Your task to perform on an android device: My old sports shoes are broken, so I need new ones for my gym workouts. Use the Amazon app to look for sports shoes from the Nike brand.
Image 0: 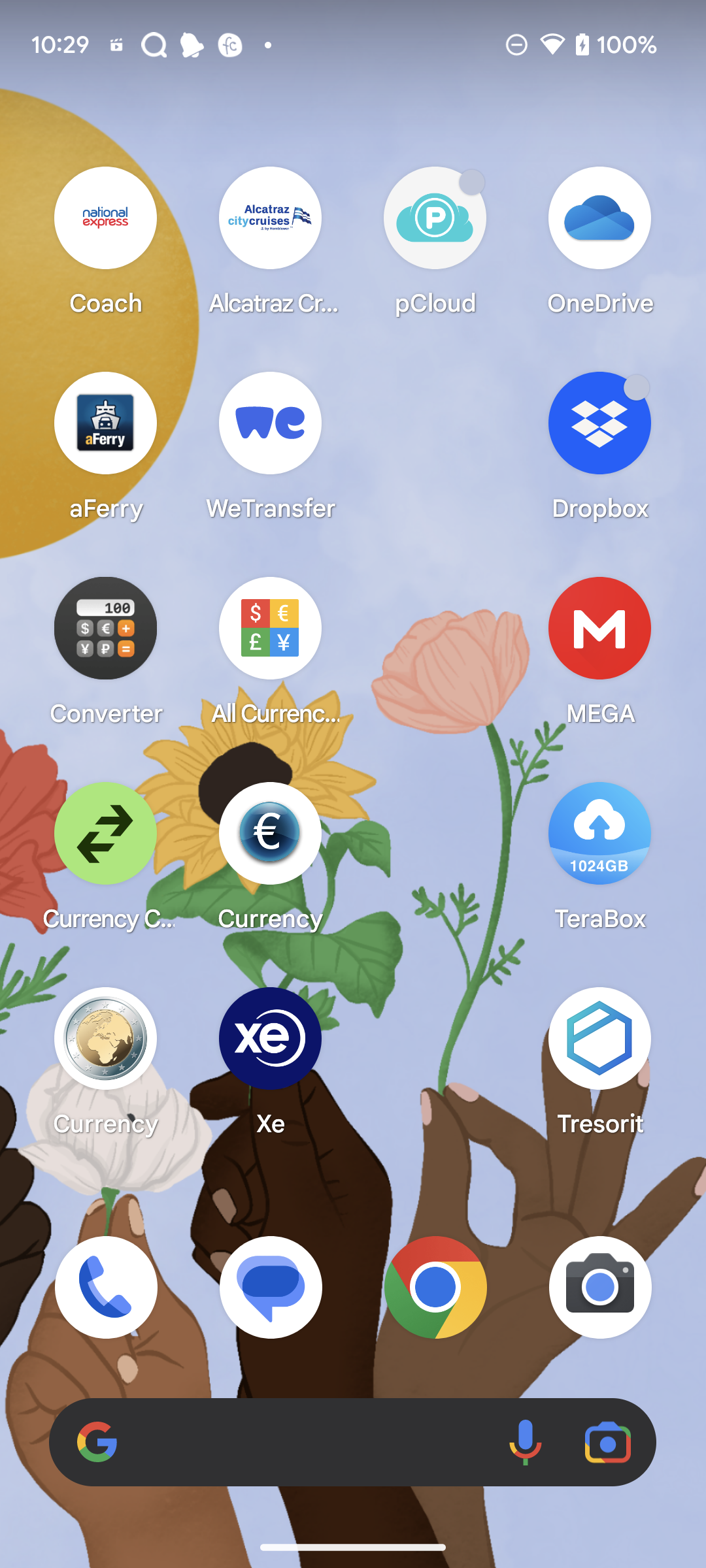
Open Amazon App
Step 0: open app "Amazon"
Image 1: 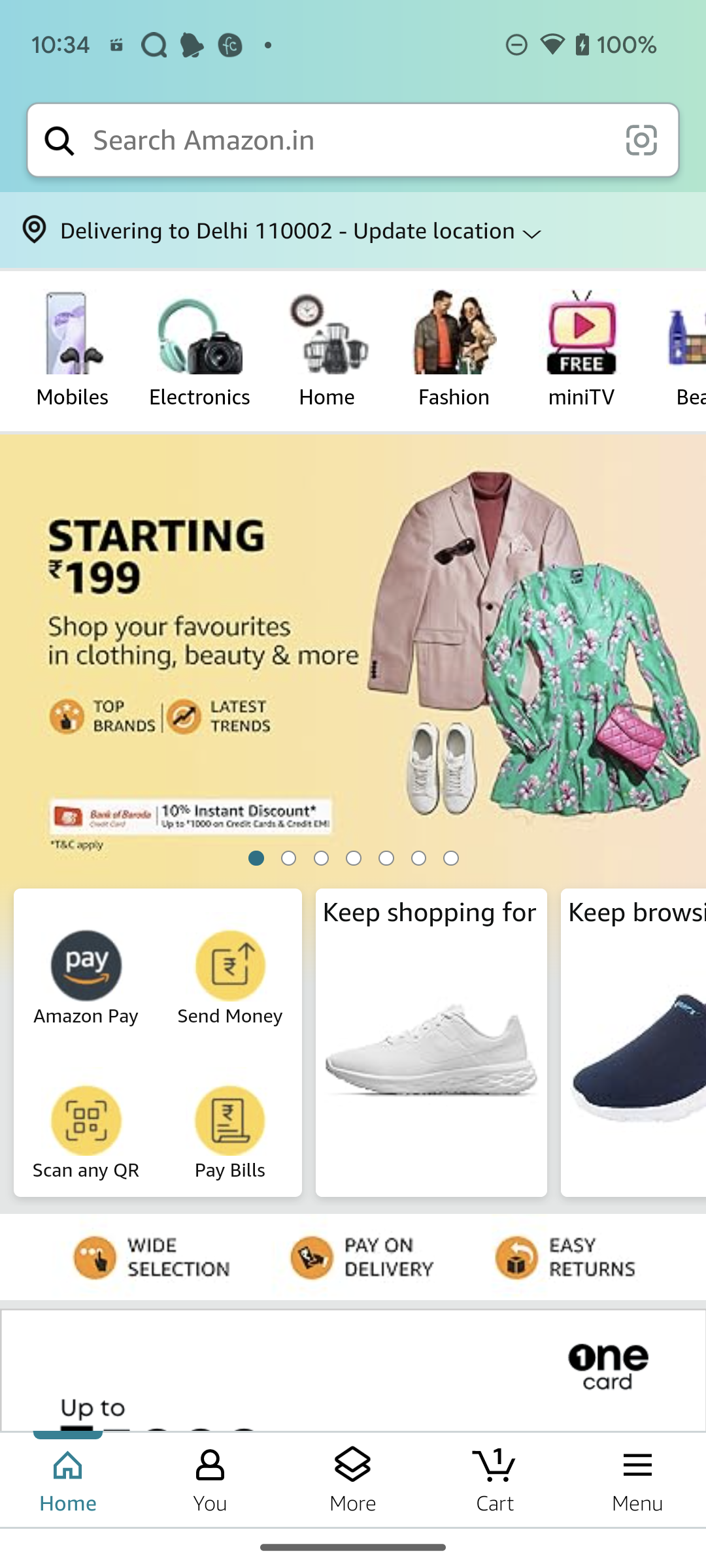
Click on the search bar at the top of the screen
Step 1: click (348, 140)
Image 3: 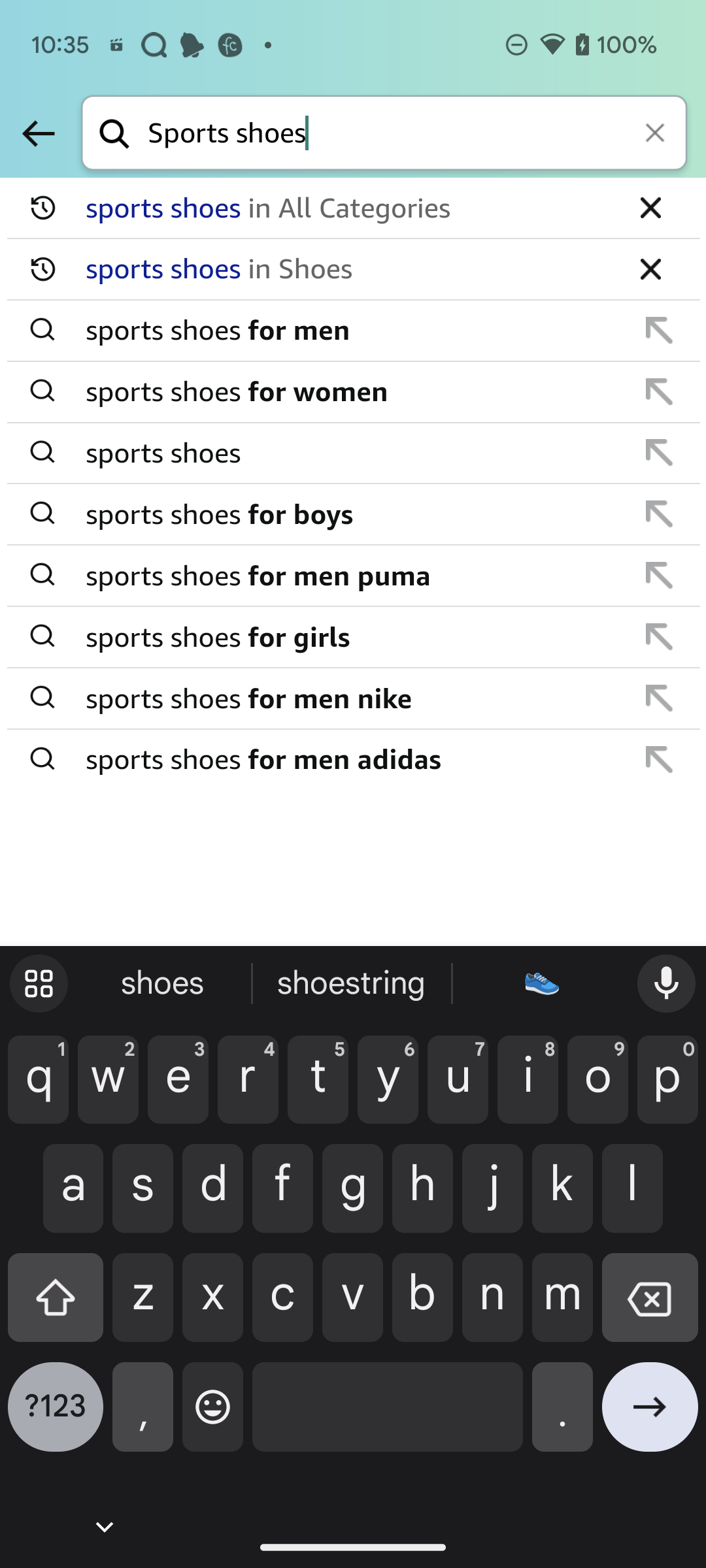
Click on sports shoes for men from suggestions
Step 3: click (354, 330)
Image 4: 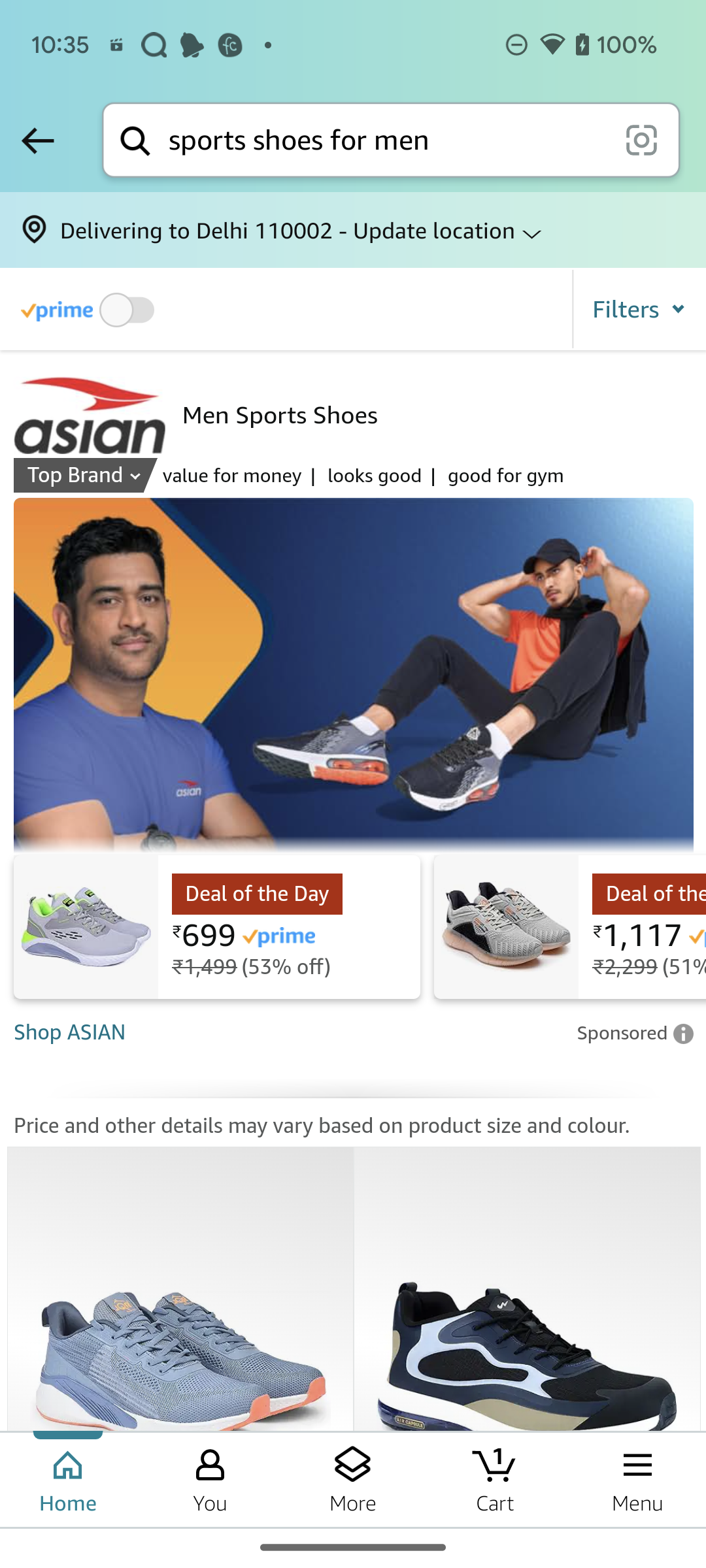
Click on the filter option
Step 4: click (639, 308)
Image 5: 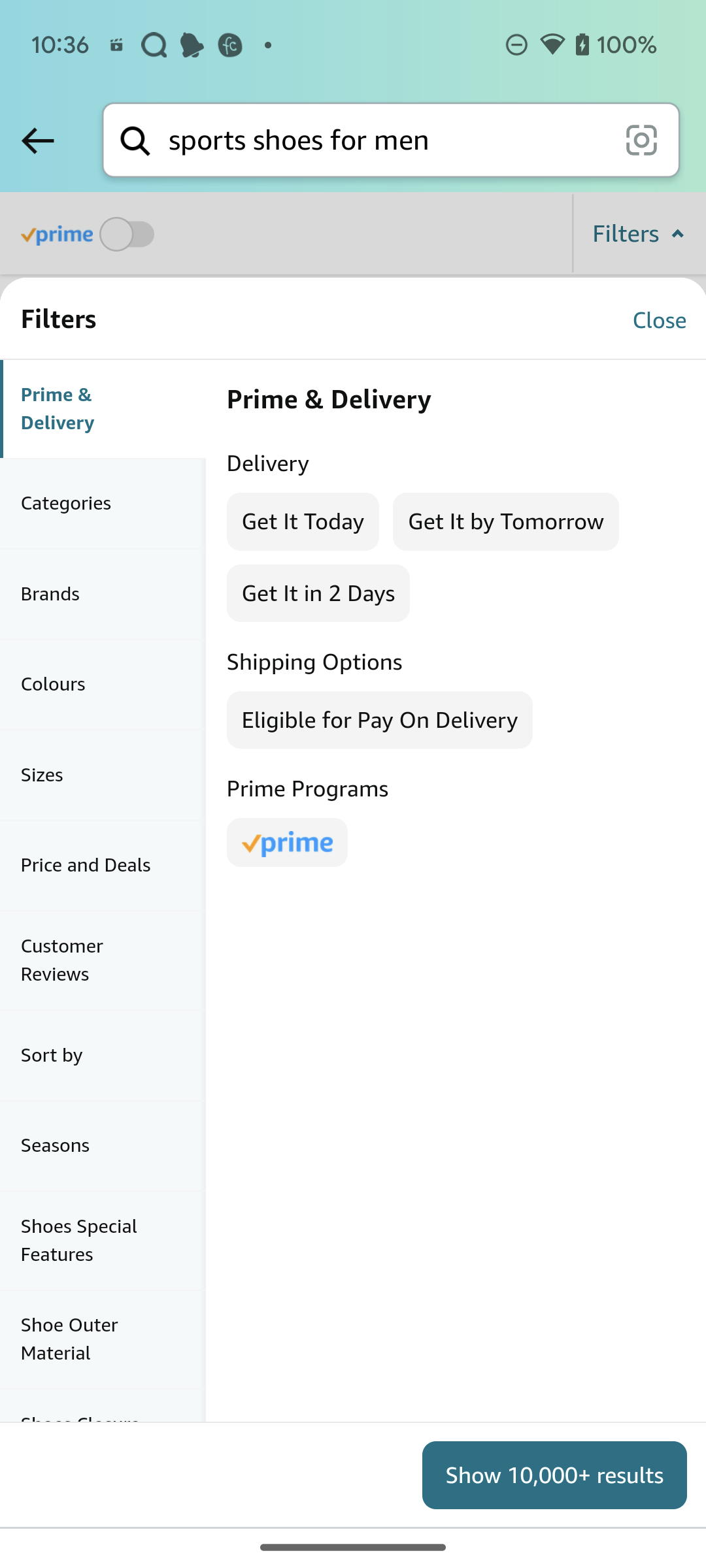
click on the brands filter
Step 5: click (103, 594)
Image 6: 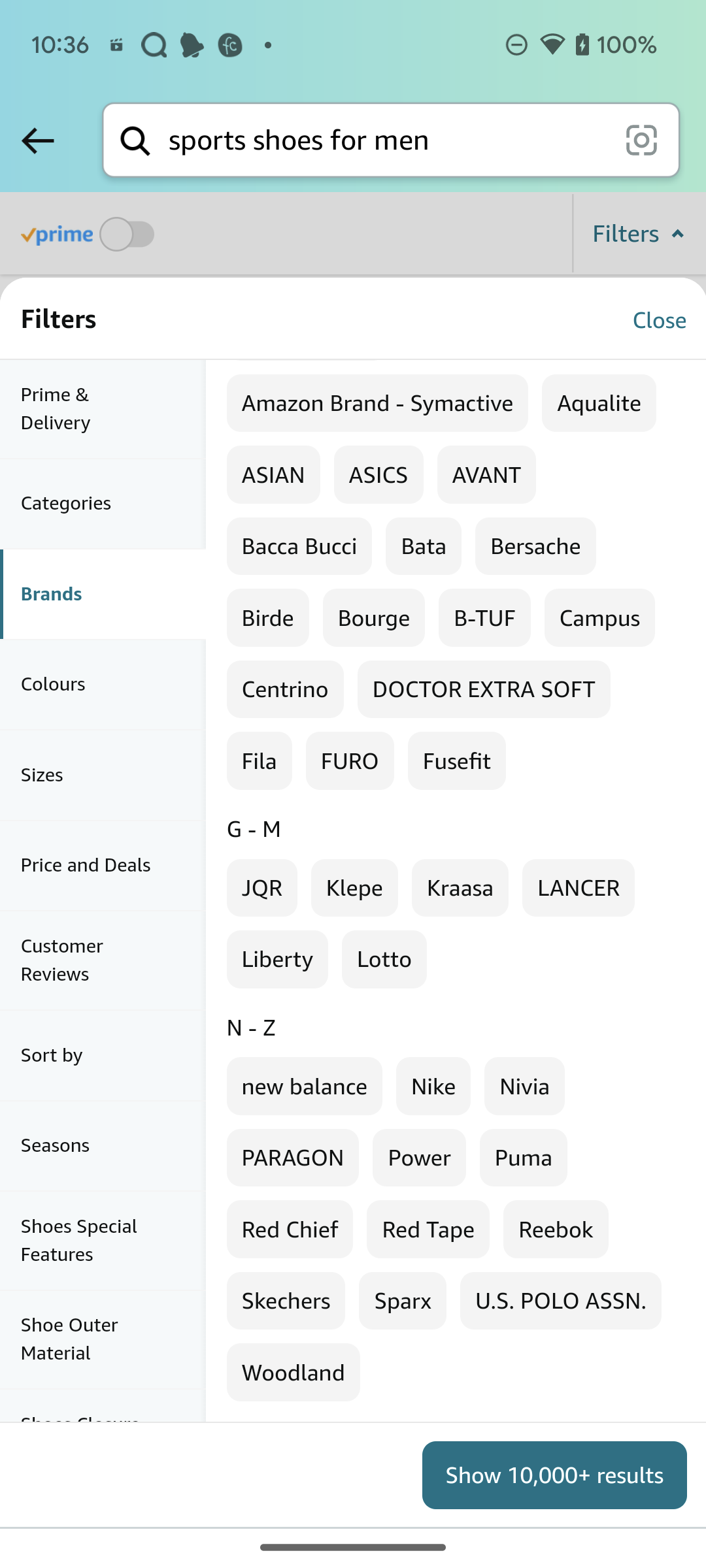
Select Nike brand
Step 6: click (433, 1086)
Image 7: 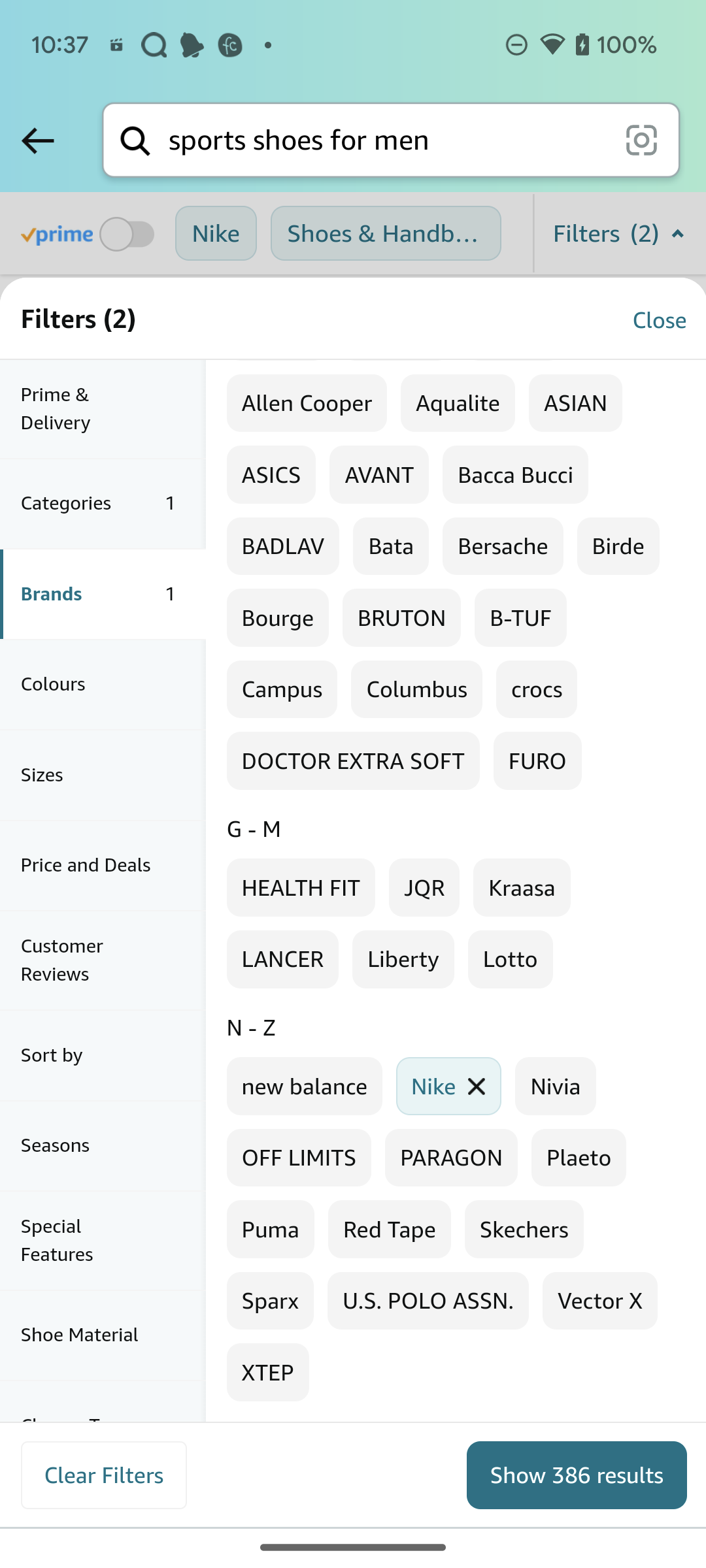
Click on Shoe 386 Results at the bottom right corner of the screen
Step 7: click (577, 1473)